Your task to perform on an android device: Open the Supercook app and Save the pasta-stuffed bread to favorites recipes
Image 0: 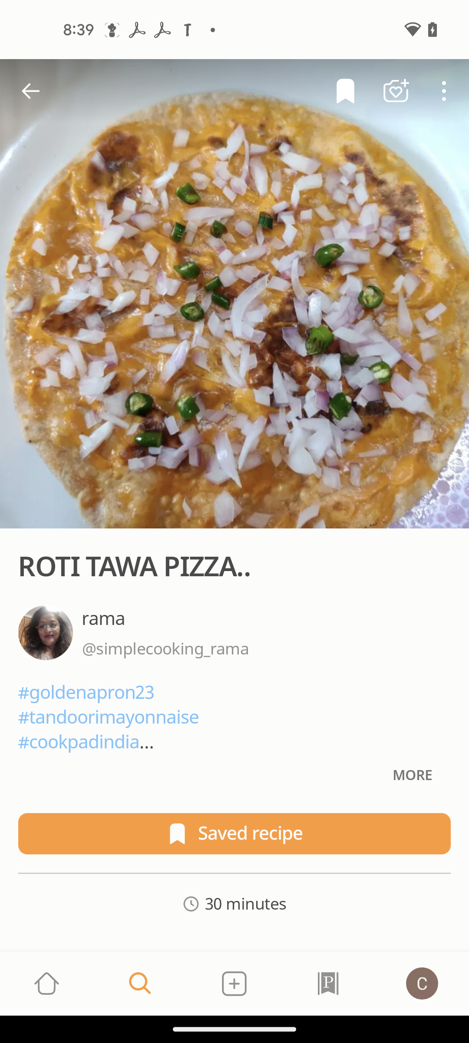
Open the supercook app
Step 0: open app "Supercook"
Image 1: 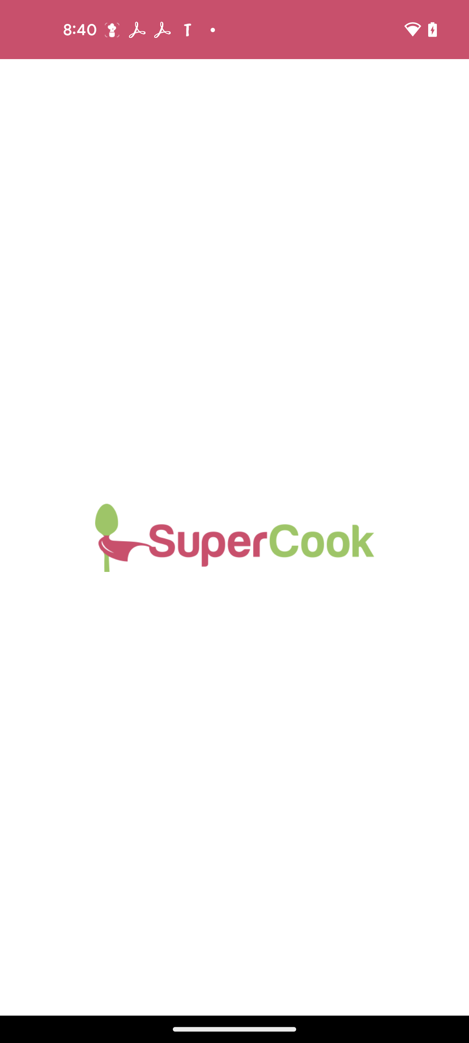
Open the supercook app
Step 1: wait
Image 2: 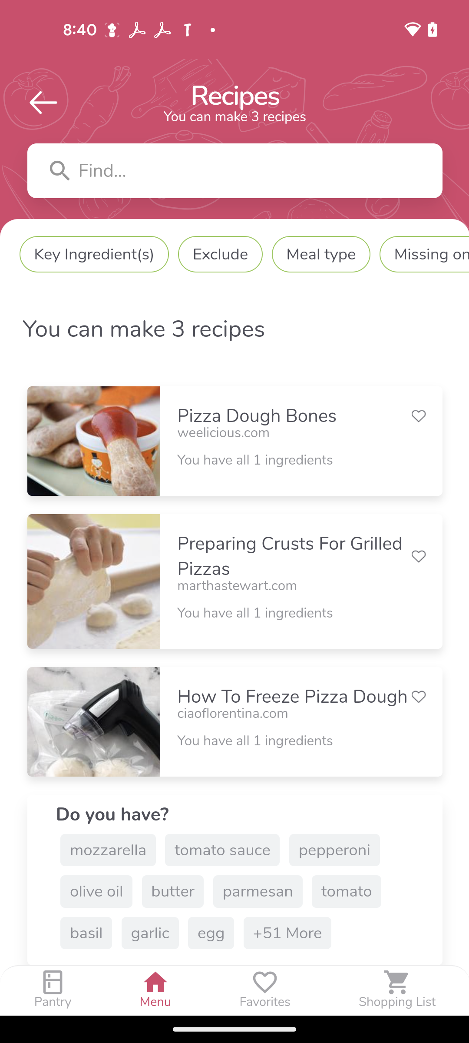
click on the search bar
Step 2: click (250, 171)
Image 3: 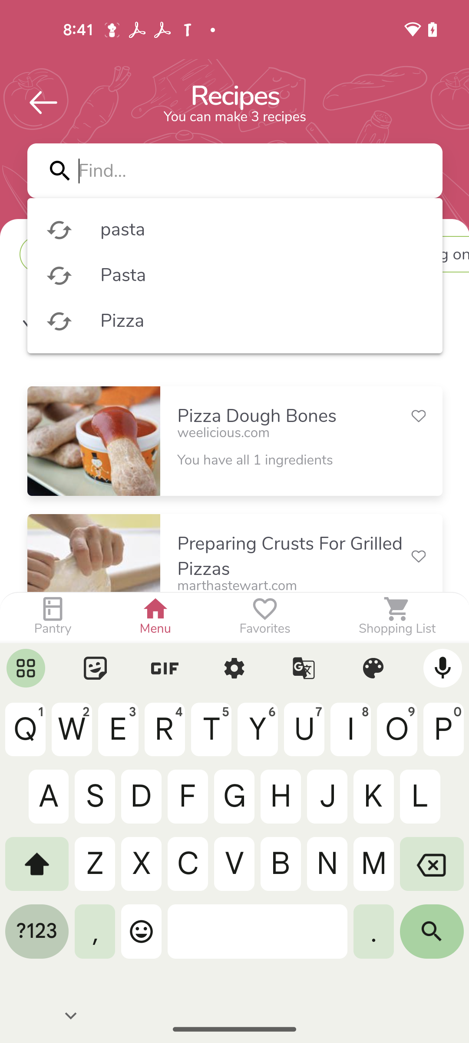
search for pasta
Step 3: type "Pasta"
Image 4: 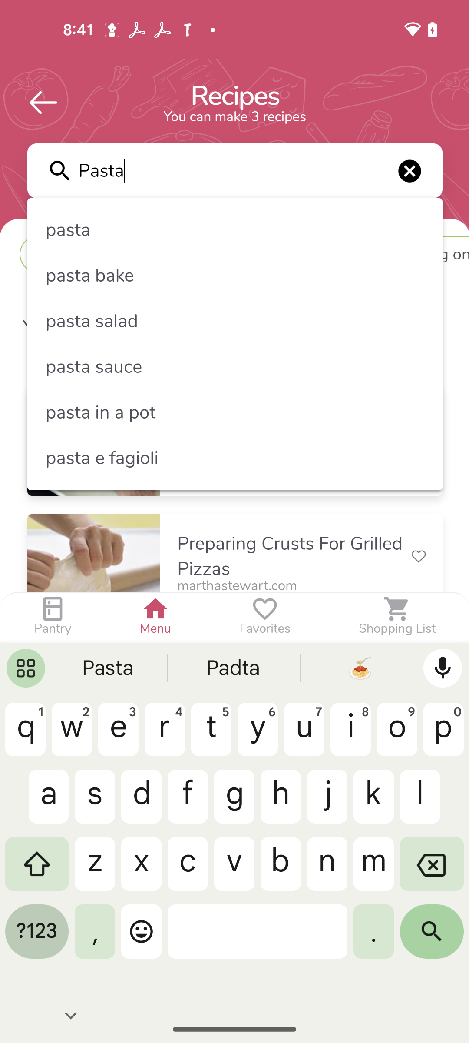
click on the search icon
Step 4: click (432, 938)
Image 5: 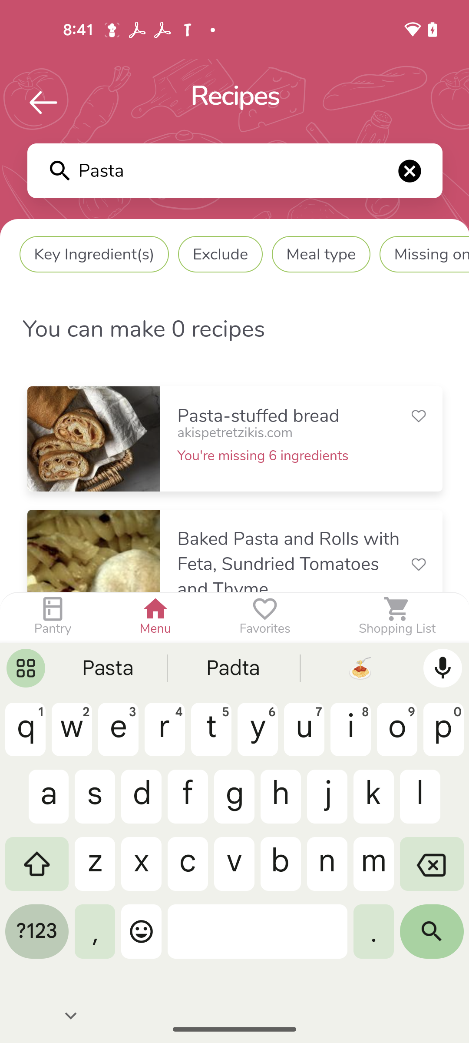
select the pasta-stuffed bread
Step 5: click (294, 416)
Image 6: 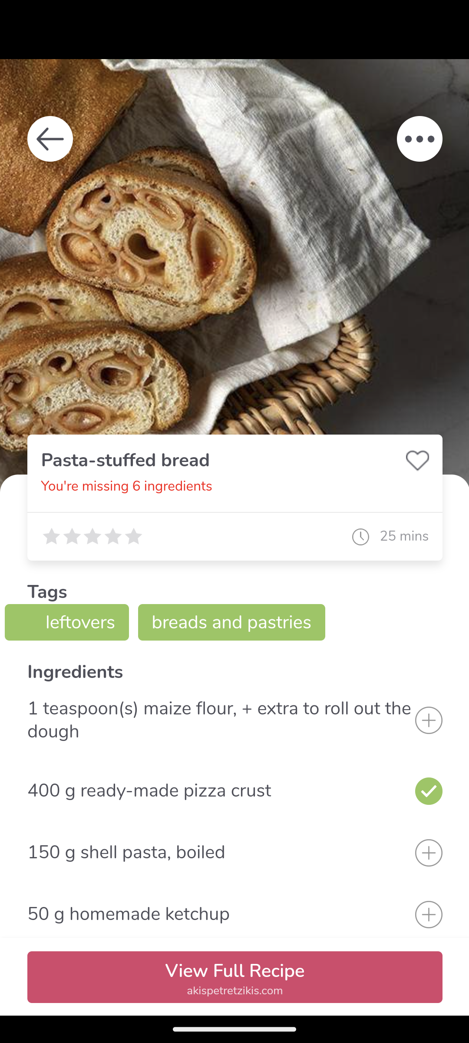
click on add to favorite icon
Step 6: click (235, 538)